Your task to perform on an android device: The table in my room is very old and damaged, and I want to replace it with a new wall mounted folding table, so find a wall mounted folding table for me in the eBay app.
Image 0: 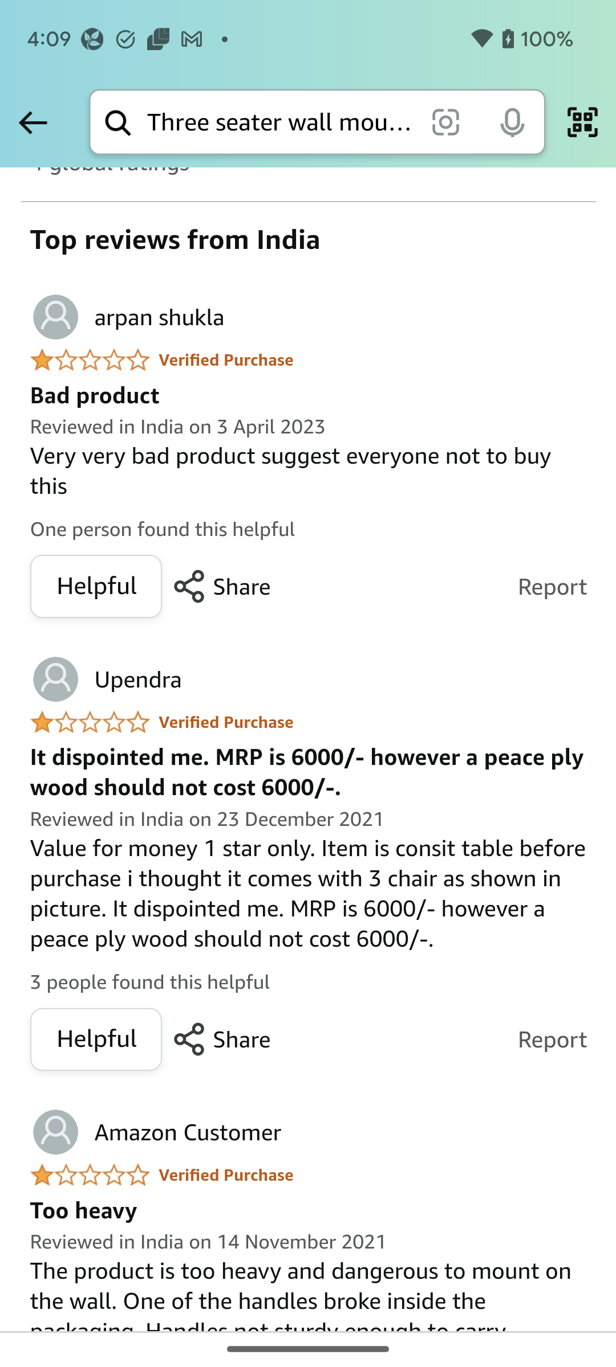
Open the eBay app.
Step 0: open app "eBay"
Image 1: 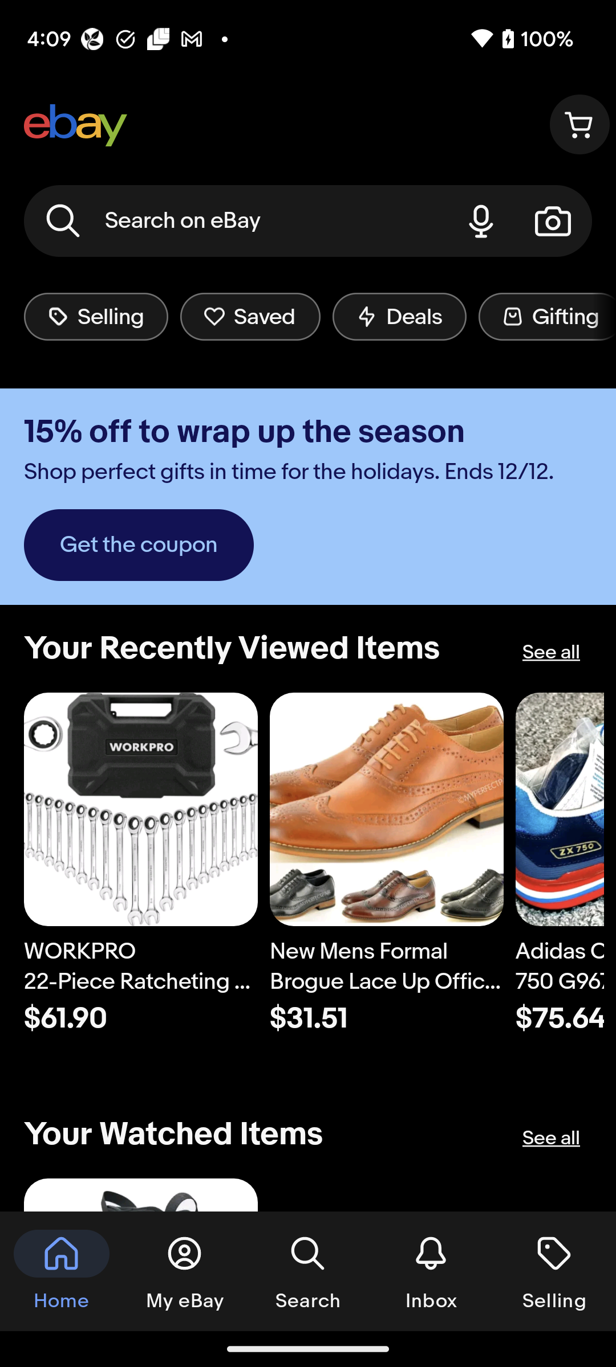
Click on the search bar at the top of the screen to search for the table.
Step 1: click (236, 221)
Image 2: 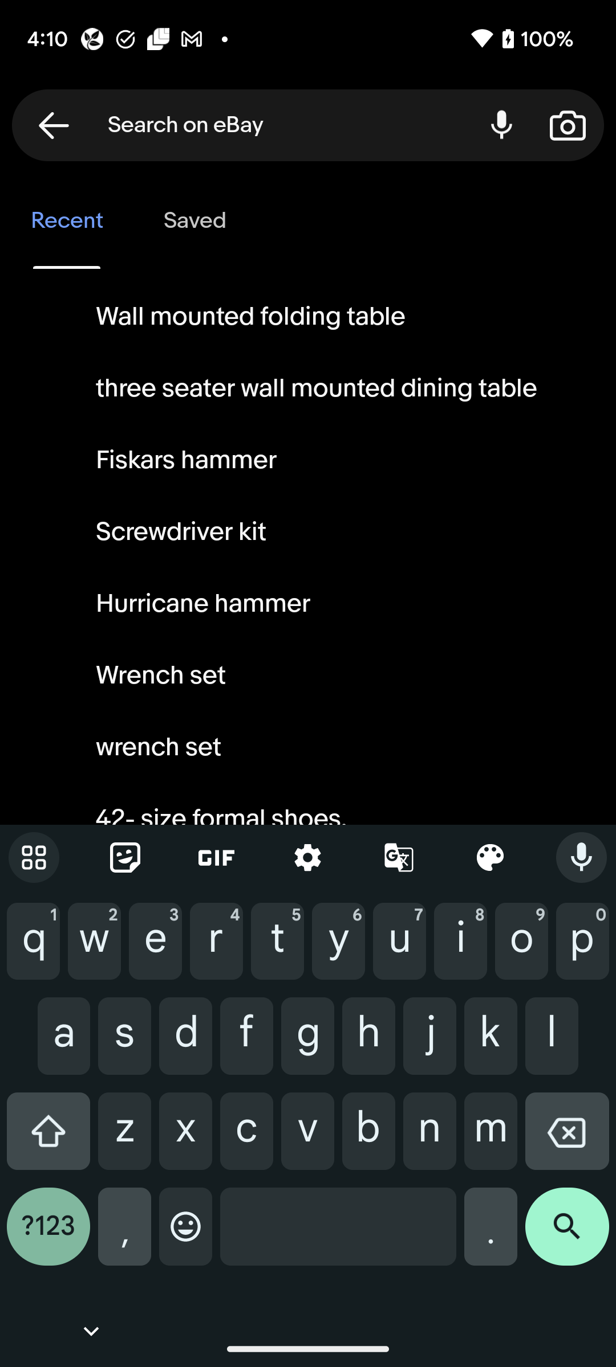
Type wall mounted folding table in the search bar to search for the table.
Step 2: type "wall mounted folding table"
Image 3: 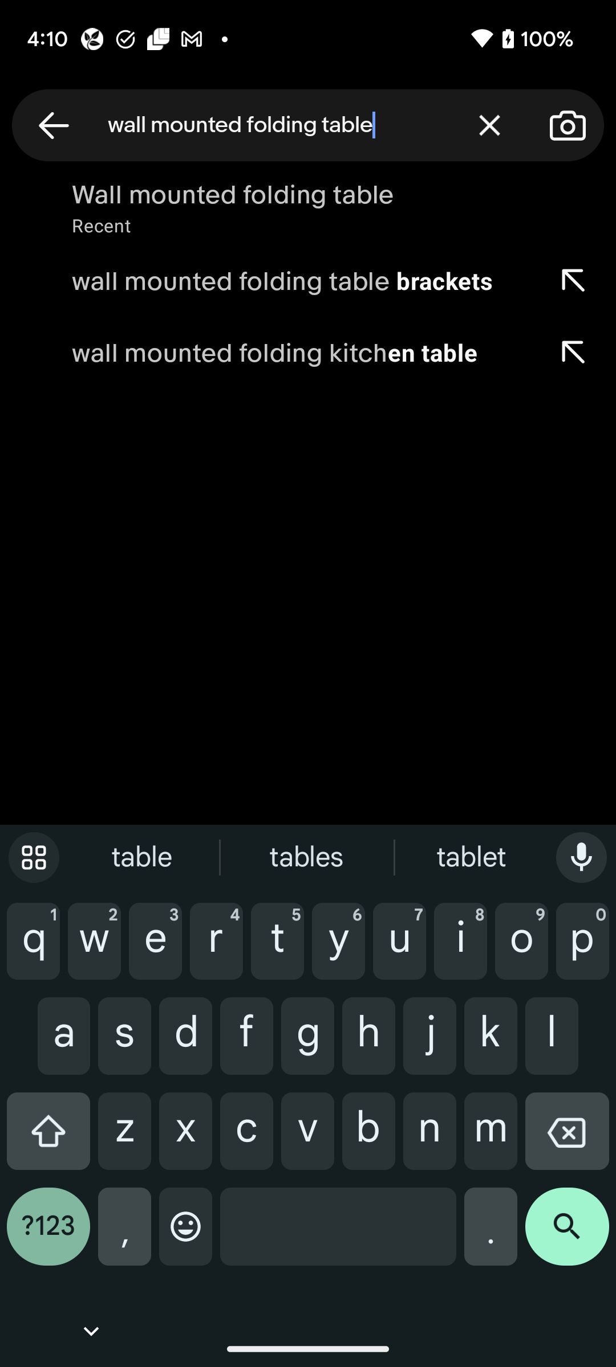
Click on the search icon at the bottom right corner of the screen to view the search result.
Step 3: click (567, 1235)
Image 4: 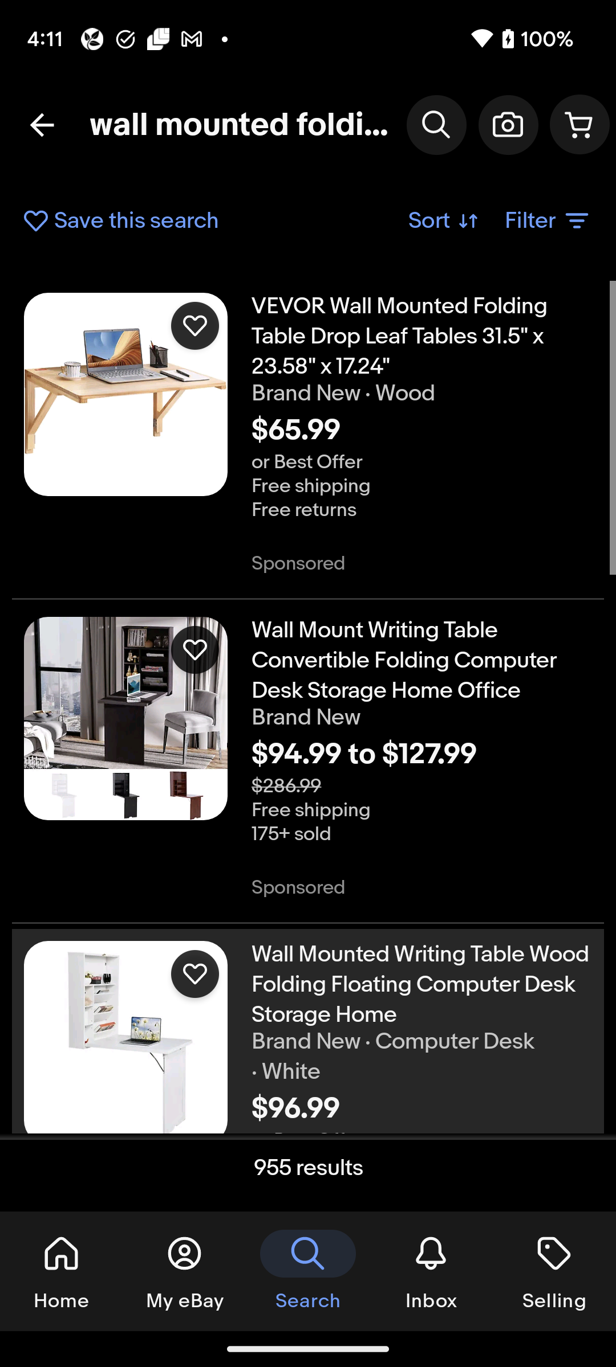
Scroll down to view more tables.
Step 4: scroll down
Image 5: 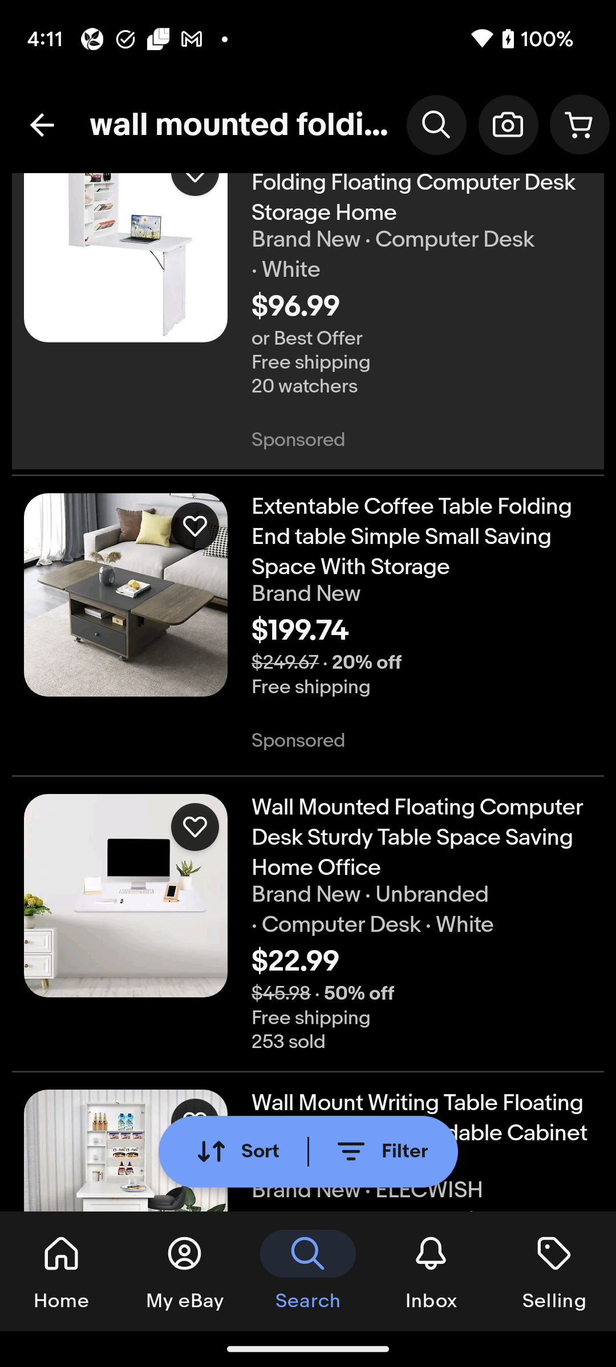
Scroll down to view more tables.
Step 5: scroll down
Image 6: 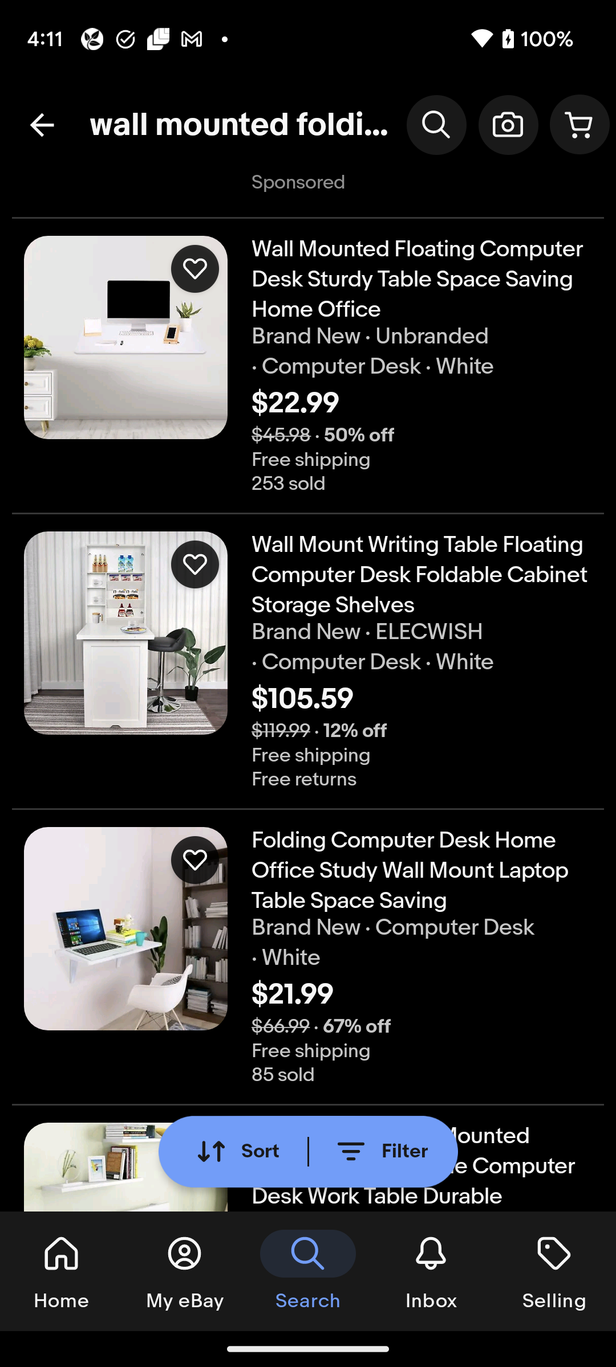
Scroll down to view more tables.
Step 6: scroll down
Image 7: 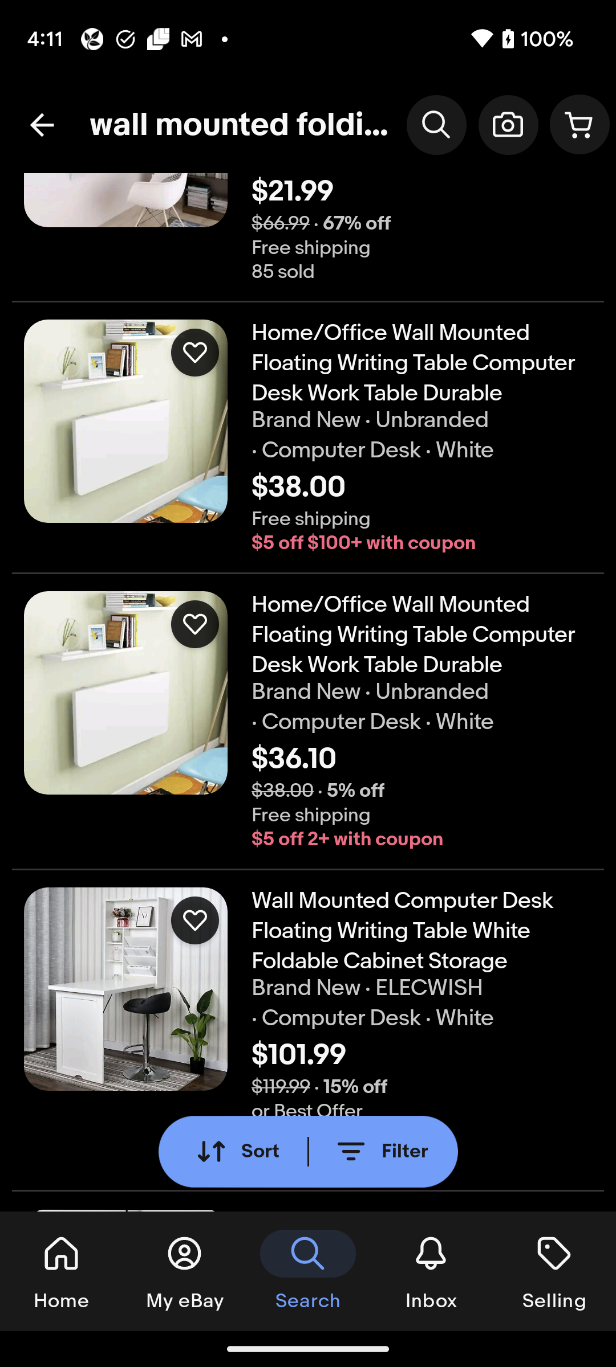
Scroll down to view more tables.
Step 7: scroll down
Image 8: 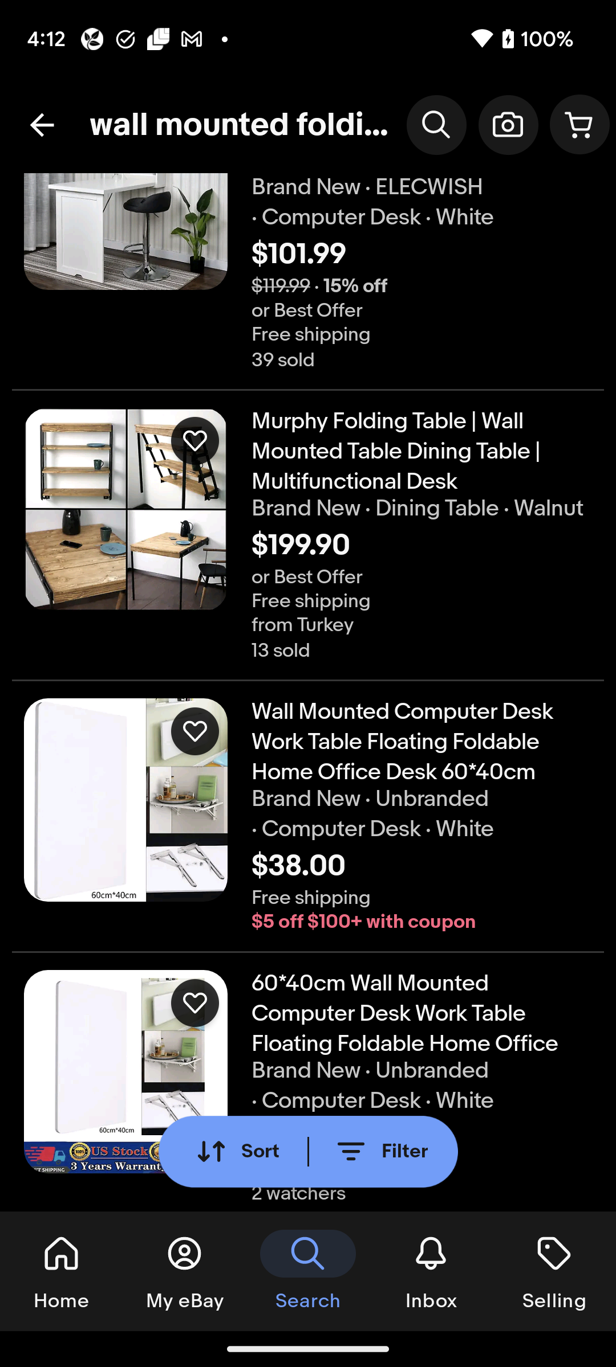
Scroll down to view more tables.
Step 8: scroll down
Image 9: 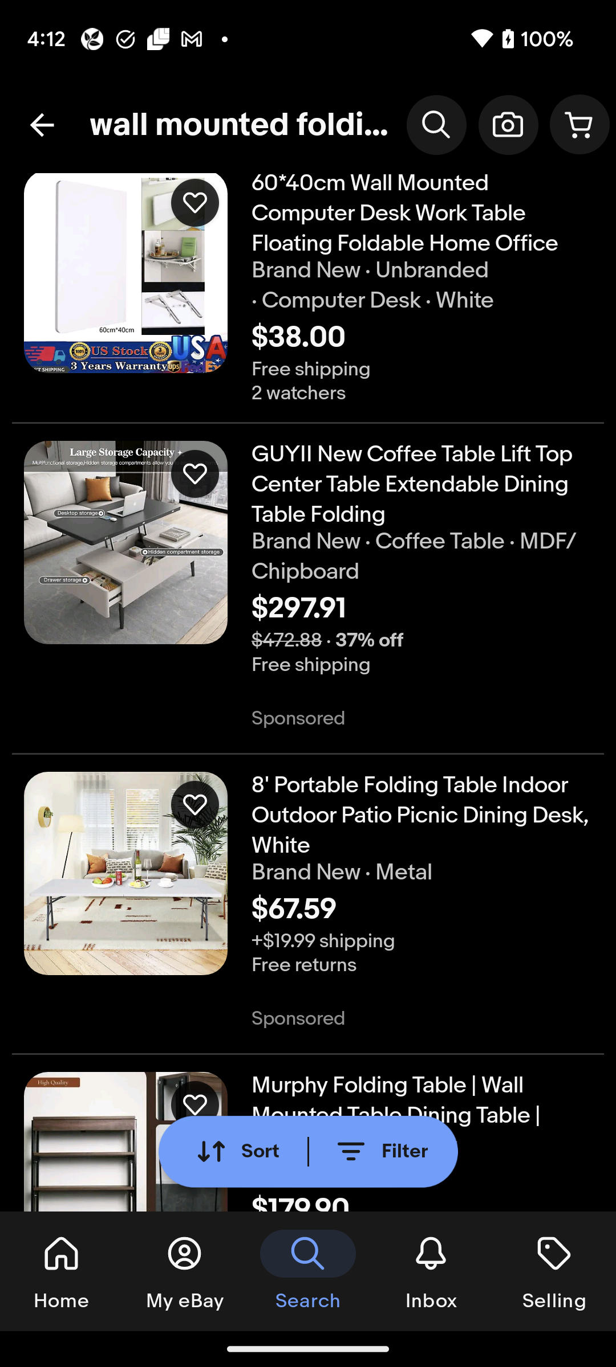
Scroll down to view more tables.
Step 9: scroll down